Your task to perform on an android device: In the Weather Radar app. Check the current weather forecast conditions in Dubai.
Image 1: 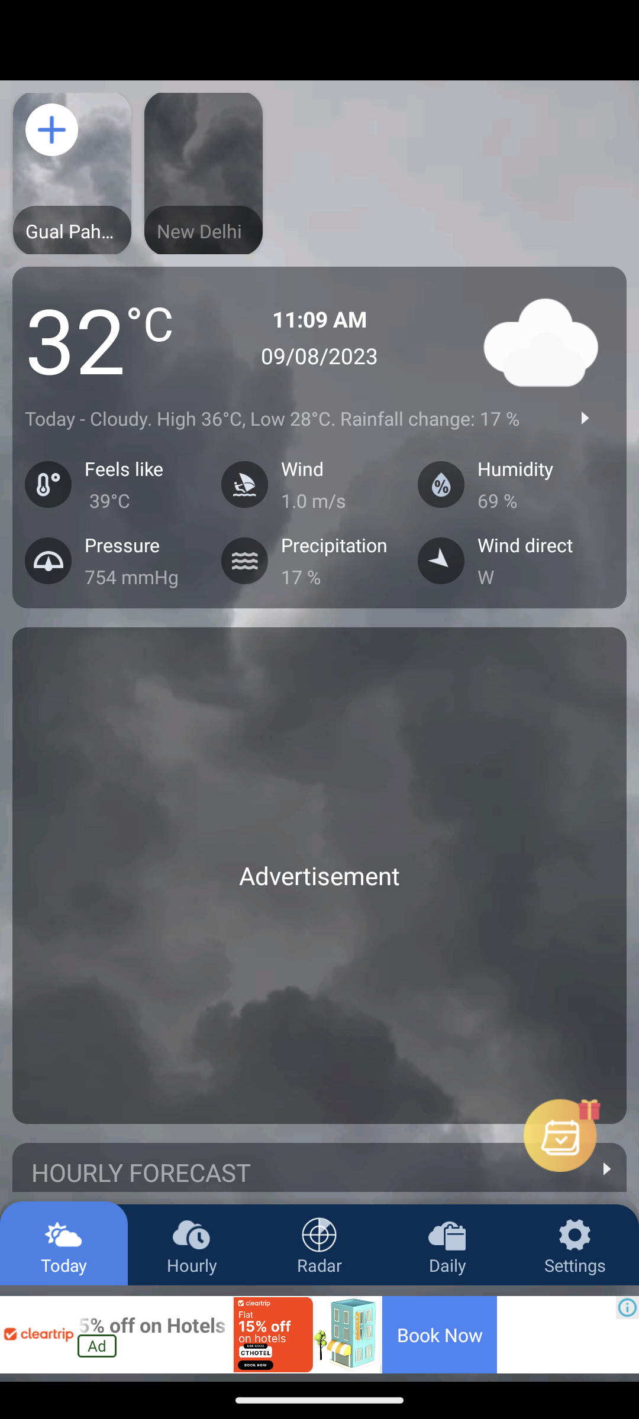
Click on the plus icon at top left of the screen
Step 1: click (35, 140)
Image 2: 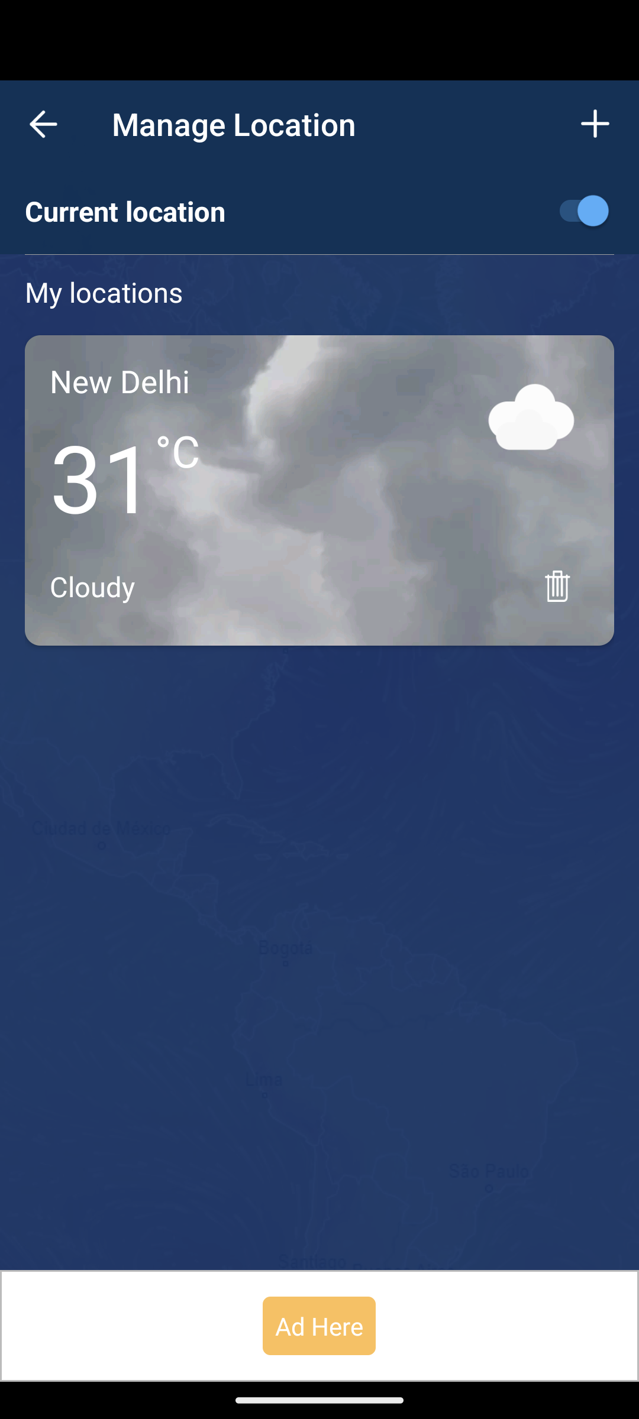
Click on the plus icon at top left of the screen
Step 2: click (590, 131)
Image 5: 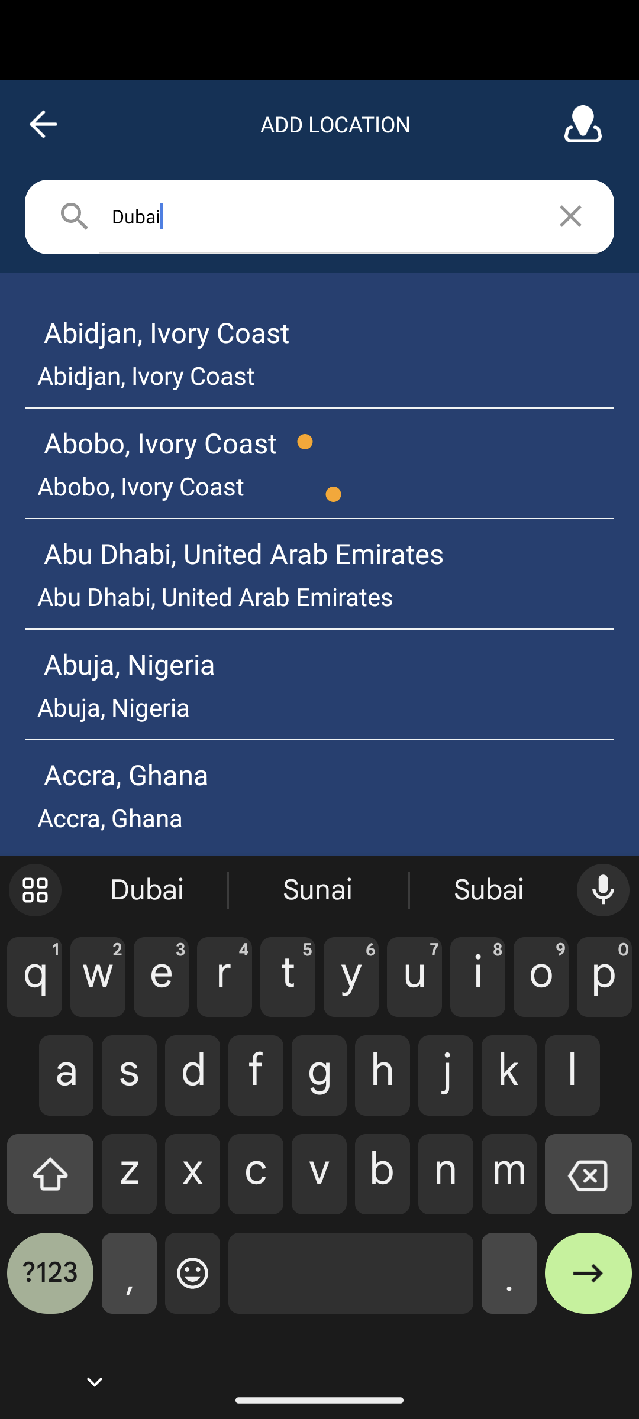
Type"Dubai" in search bar
Step 5: wait
Image 6: 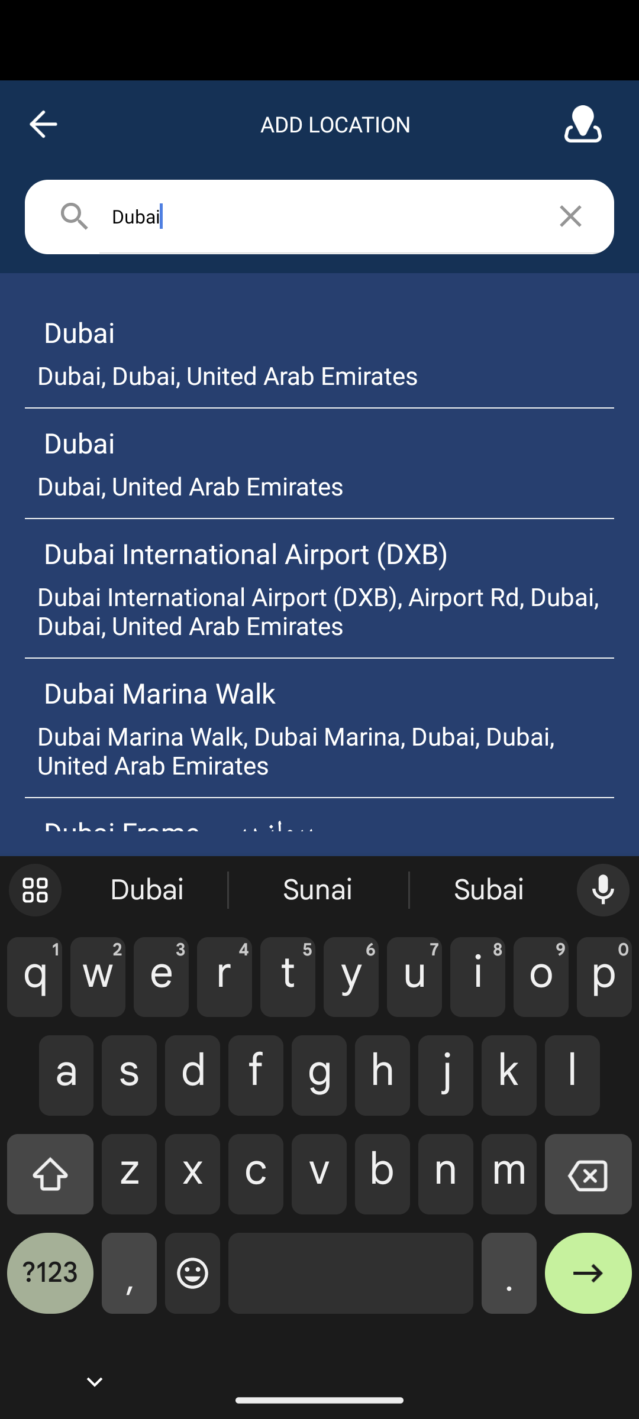
Click on the Dubai,United Arab Emirated option
Step 6: click (319, 375)
Image 7: 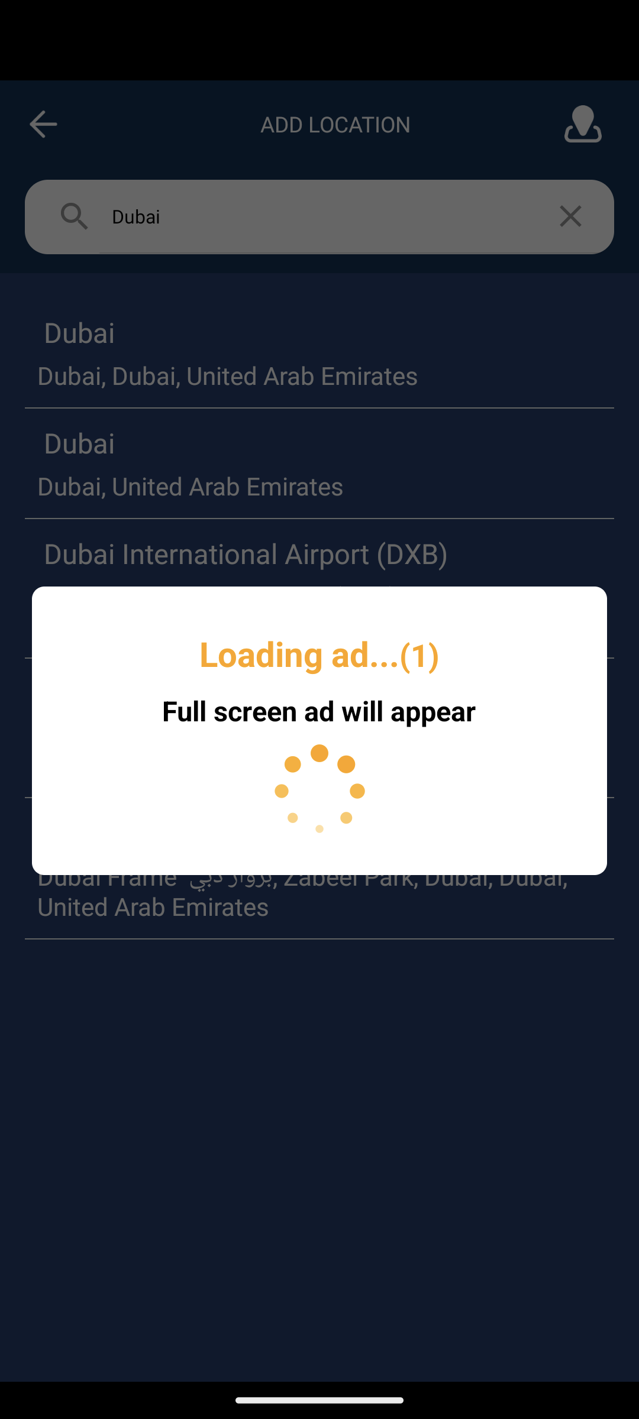
Click on the Dubai,United Arab Emirated option
Step 7: wait
Image 8: 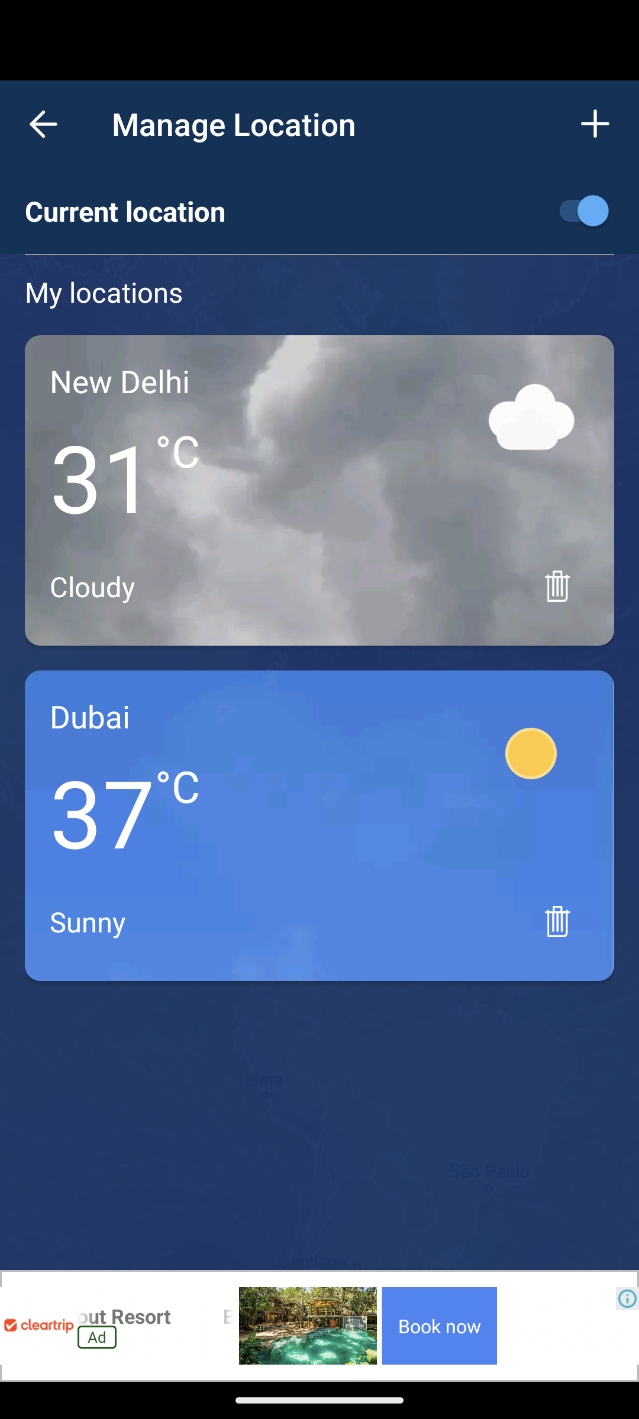
Click on the Dubai weather option
Step 8: click (280, 833)